Your task to perform on an android device: I am planning to go hiking this weekend therefore I would like to browse hiking equipment on the Decathlon app.
Image 0: 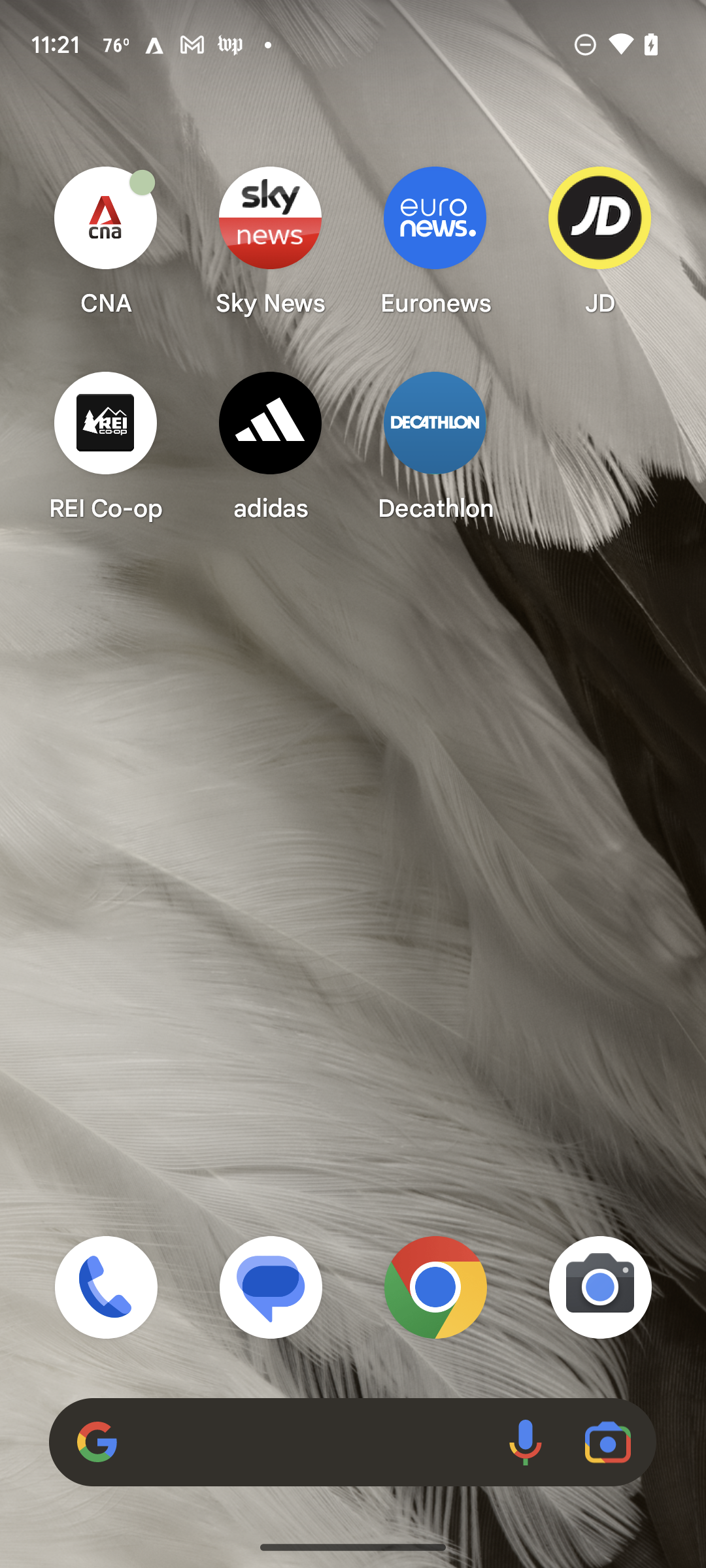
Open Decathlon app
Step 0: click (435, 445)
Image 1: 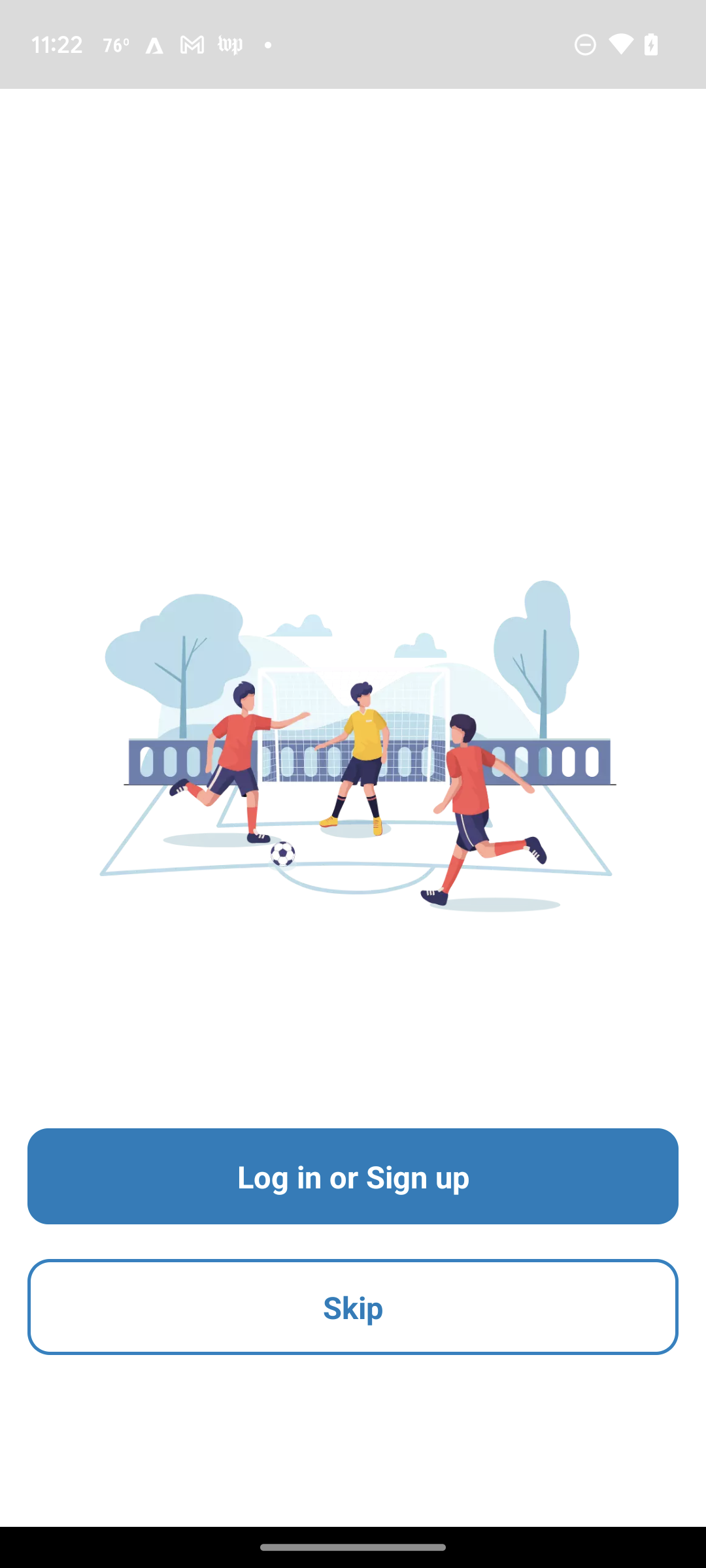
Click on skip
Step 1: click (353, 1307)
Image 2: 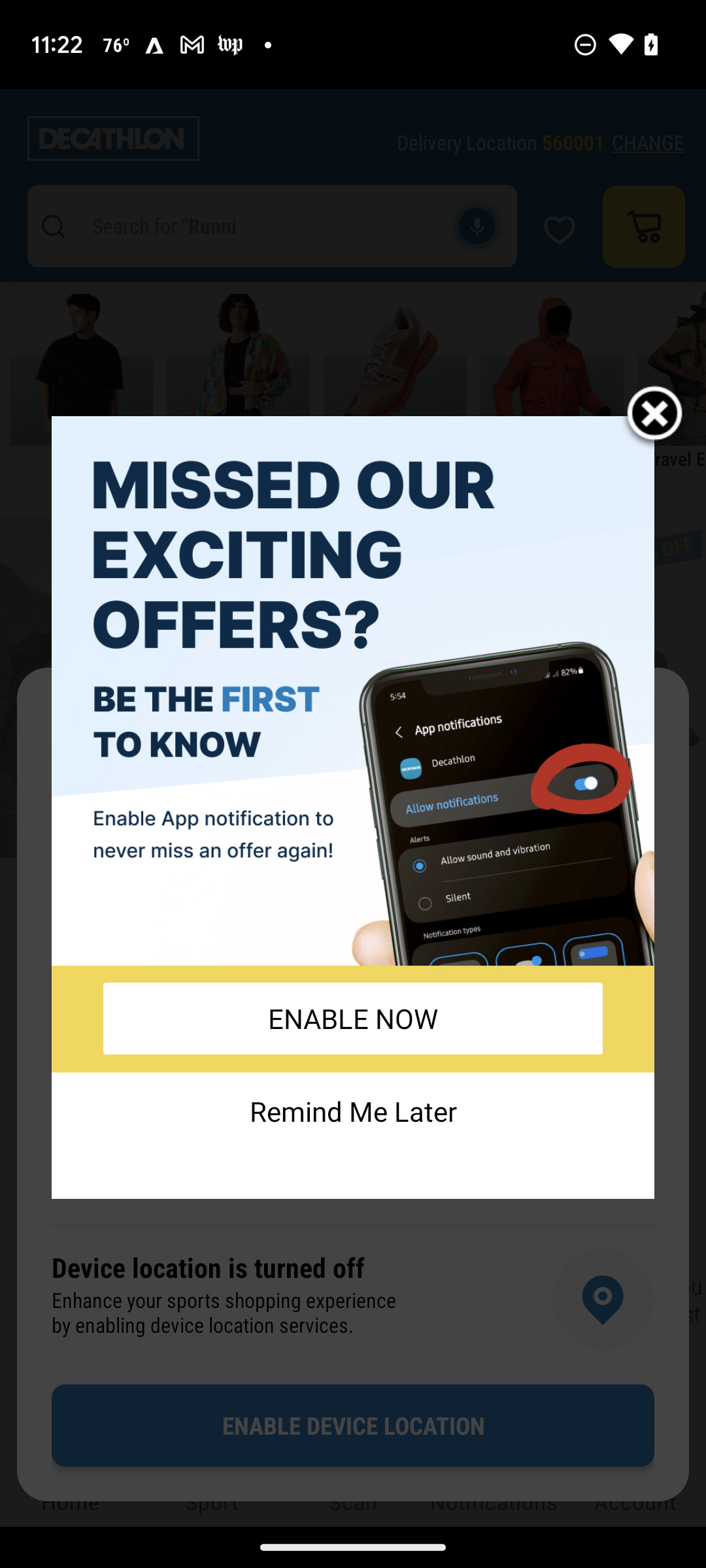
Click on skip
Step 2: click (642, 408)
Image 3: 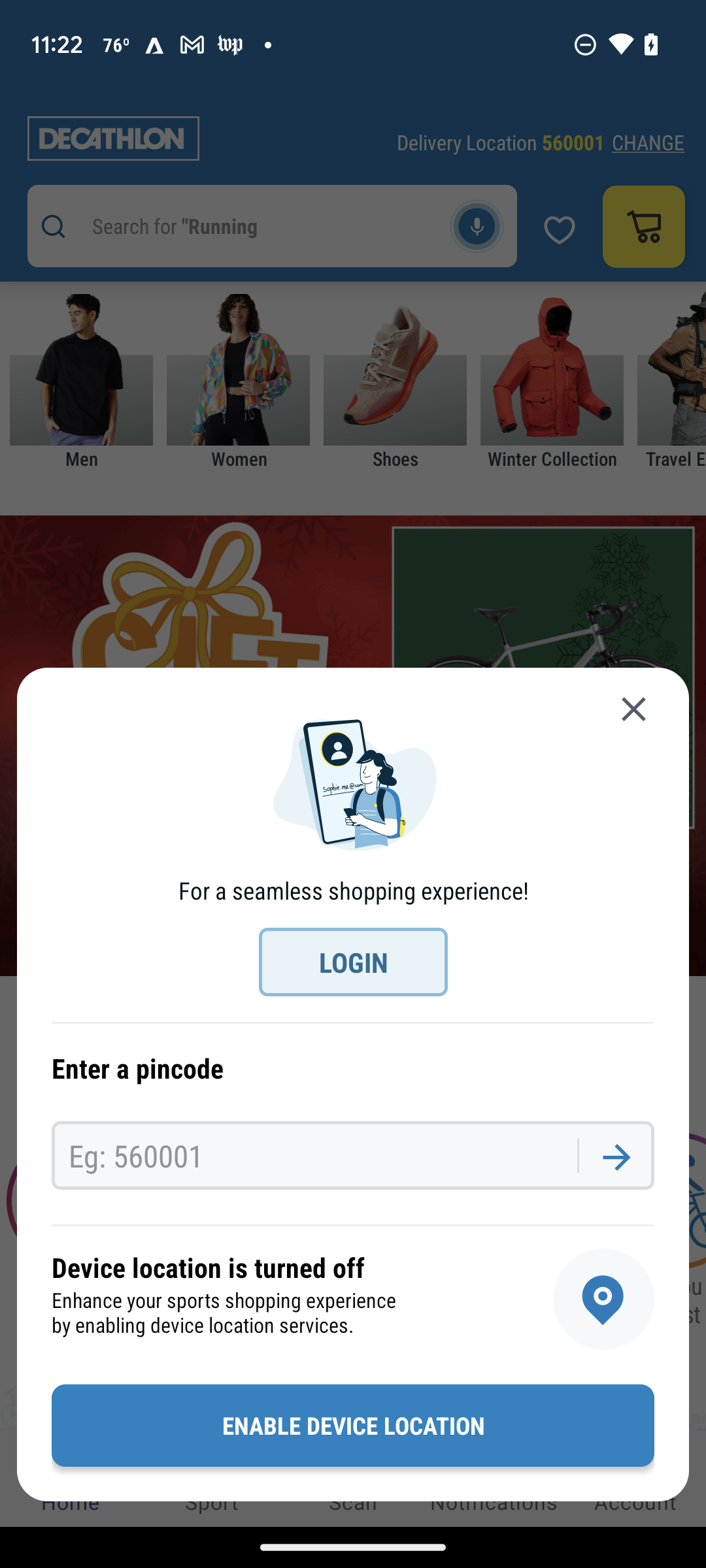
Click on skip
Step 3: click (633, 698)
Image 4: 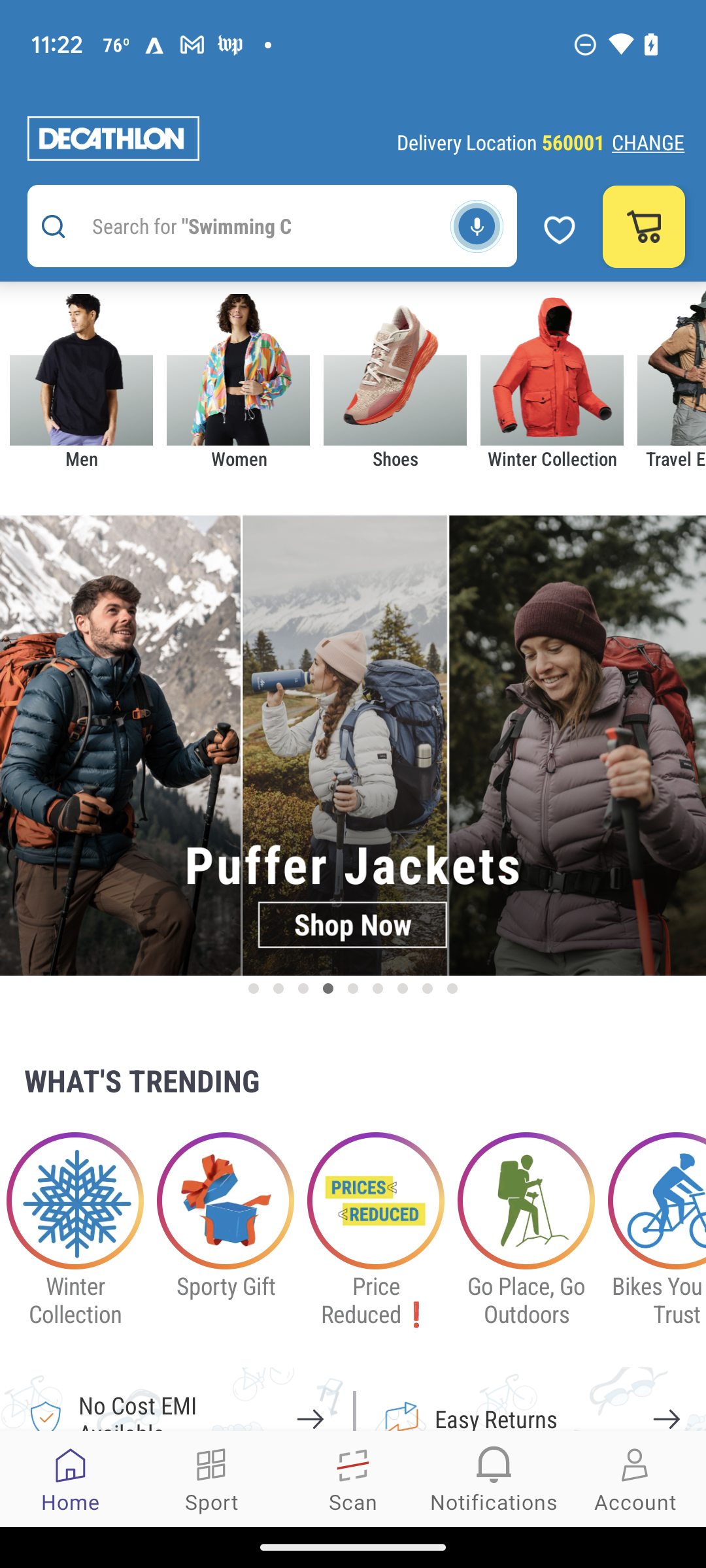
Click on skip
Step 4: click (245, 226)
Image 5: 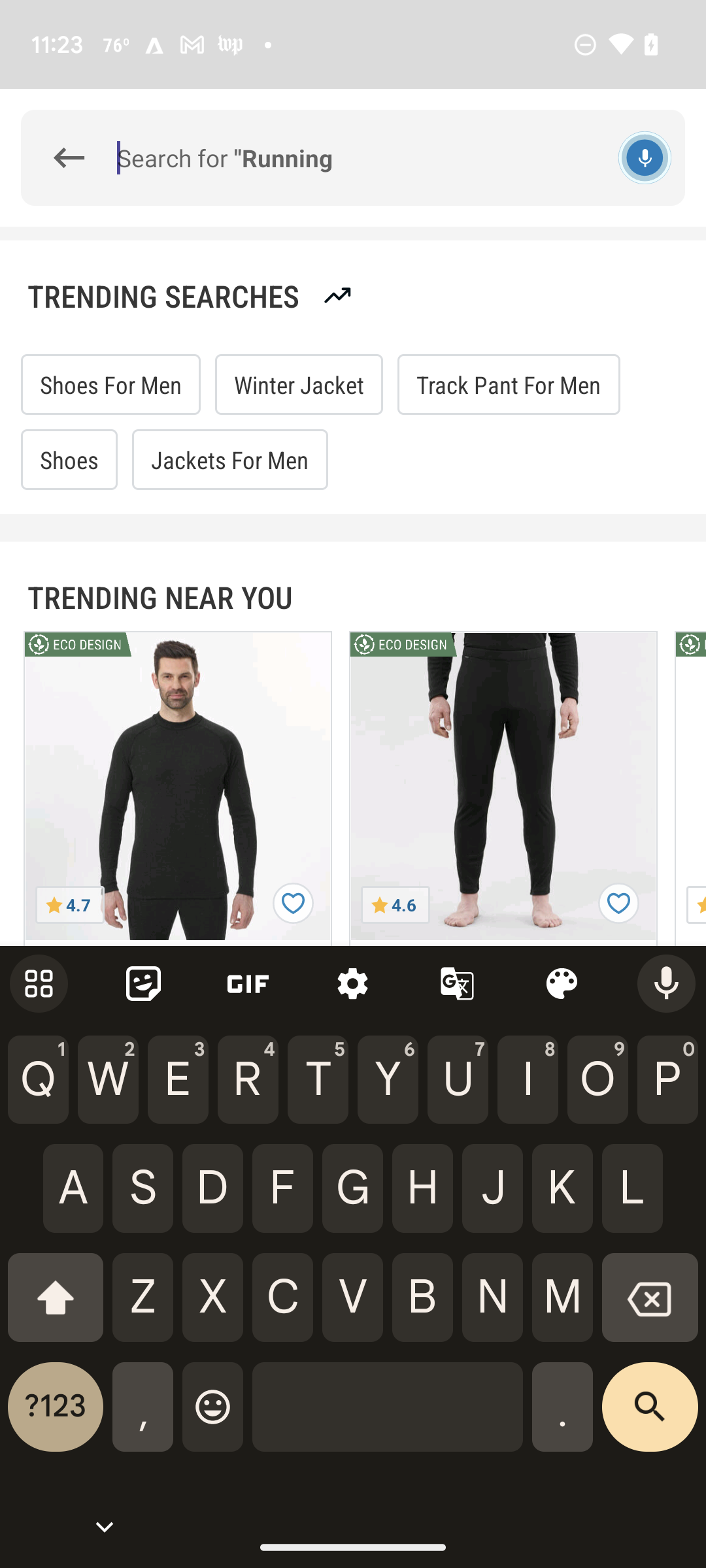
Type Hiking equipment
Step 5: type "Hiking equipment"
Image 6: 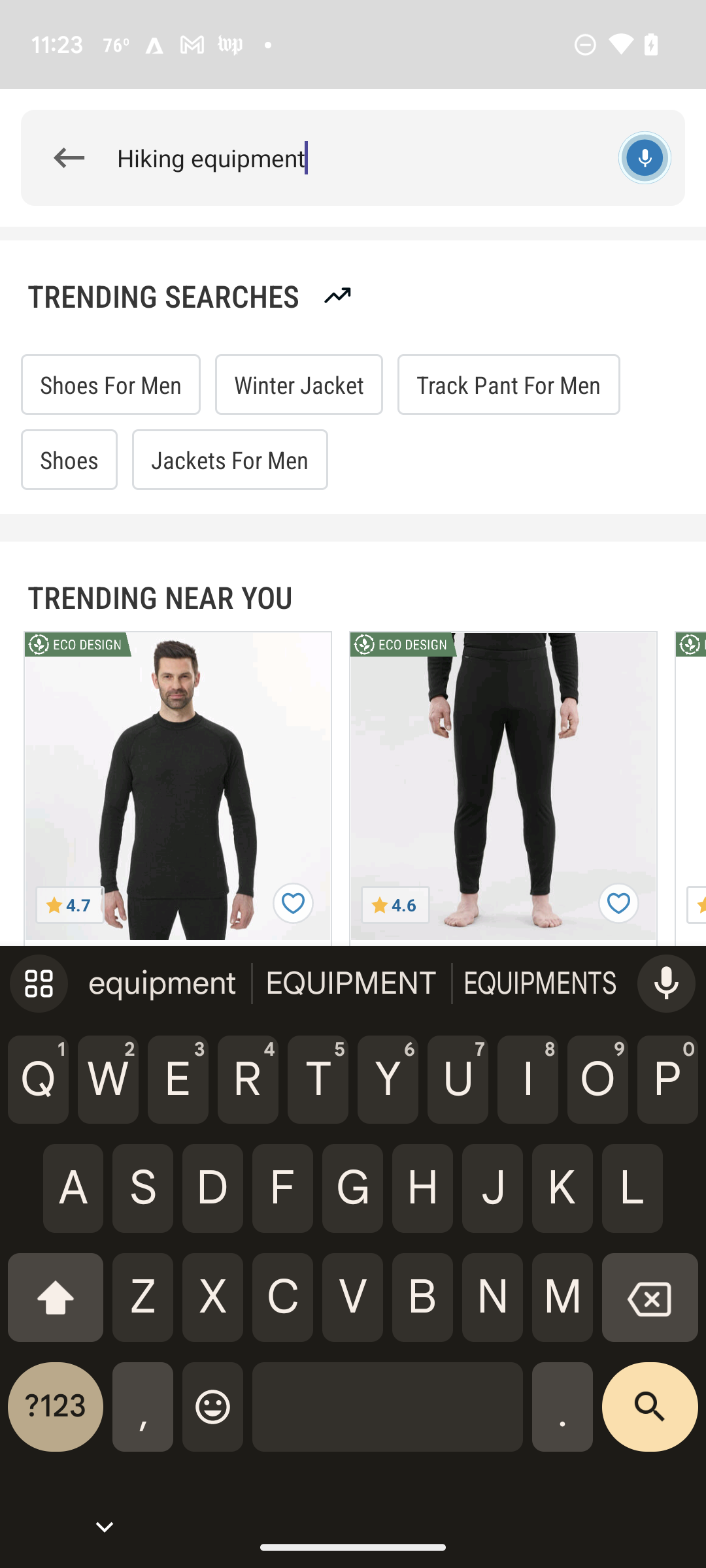
Click on the search icon
Step 6: click (650, 1417)